Your task to perform on an android device: Now that I know what the plant's name is, I want to use the LeafSnap app to learn more about it and care for it.
Image 0: 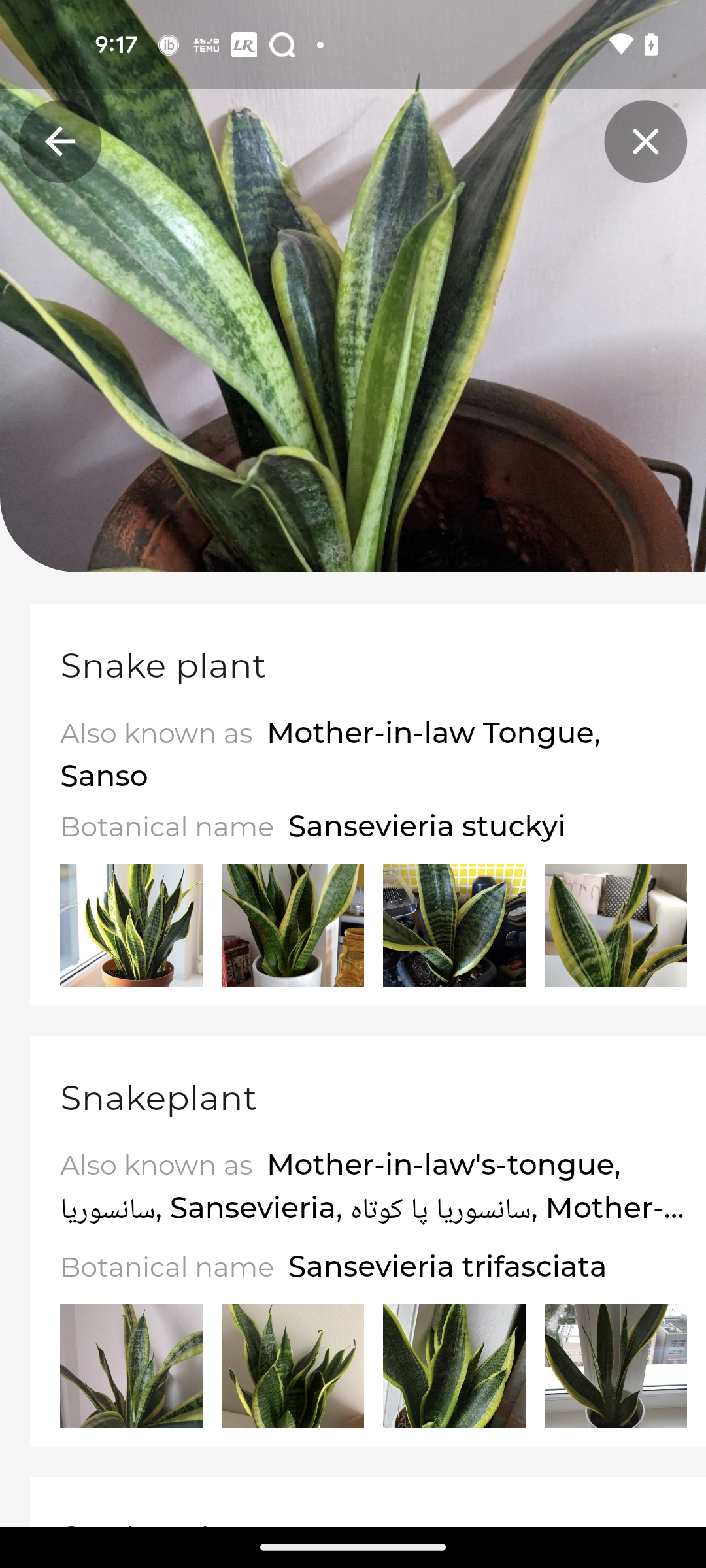
Click on the Snake plant to learn about it
Step 0: click (367, 804)
Image 1: 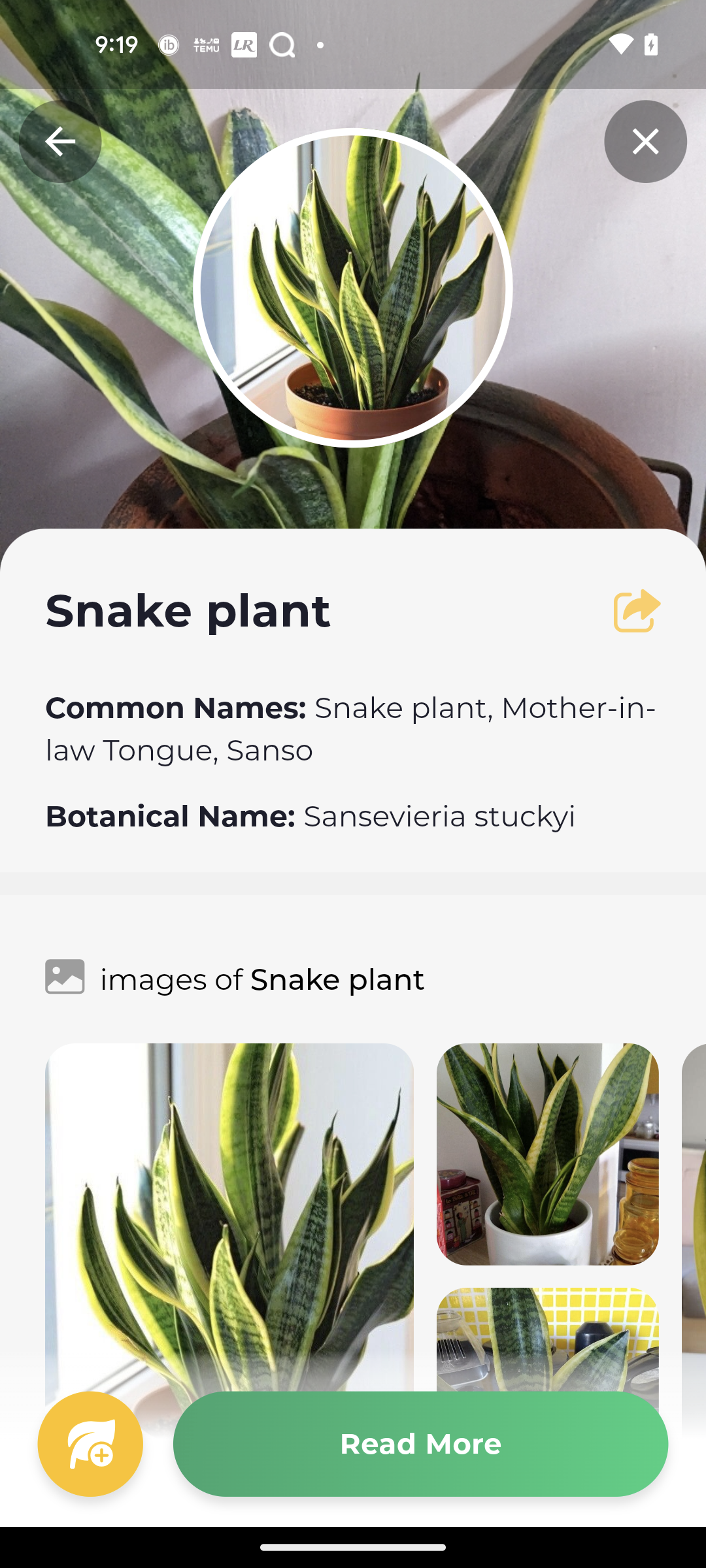
Click on the Read More button
Step 1: click (420, 1444)
Image 2: 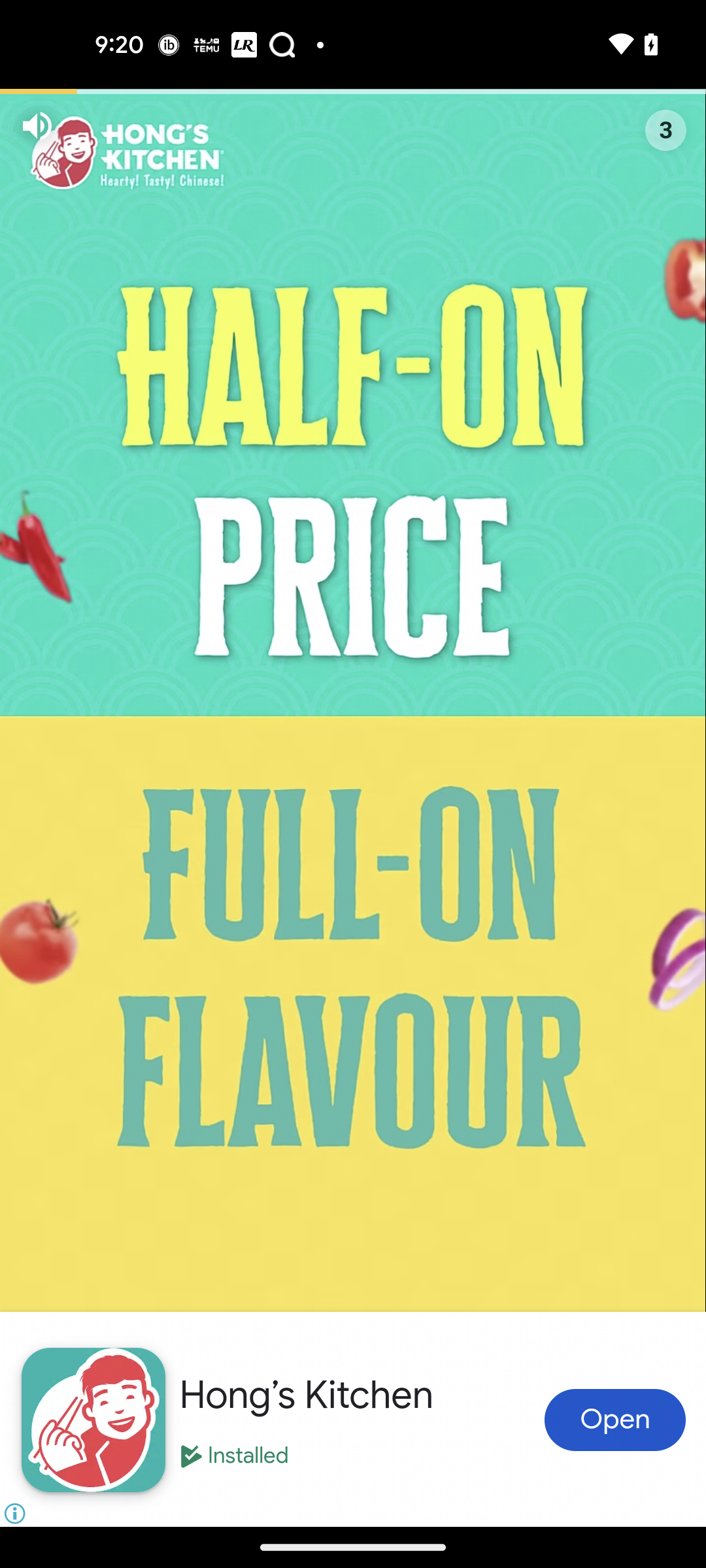
Click on the Read More button
Step 2: wait
Image 3: 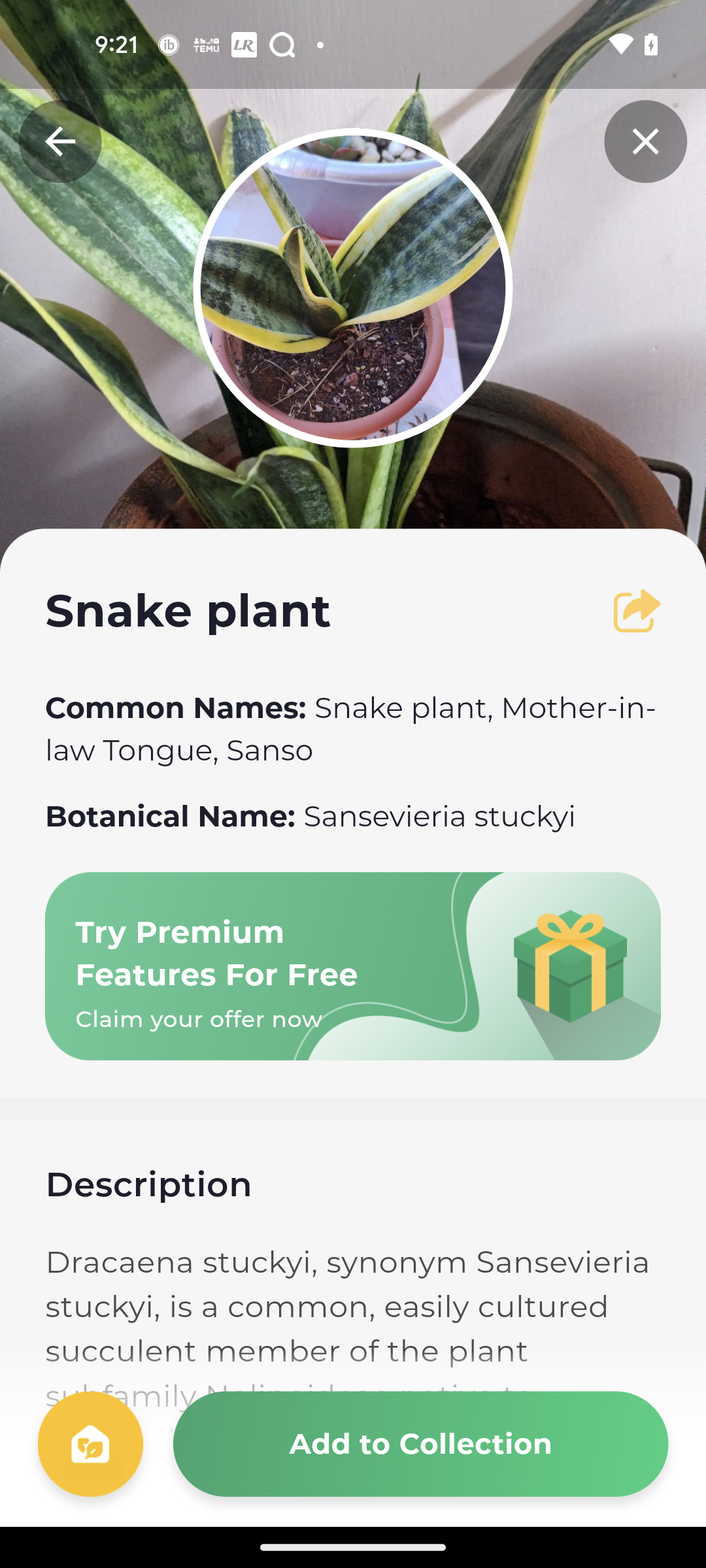
Swipe up to view more about care
Step 3: scroll down
Image 4: 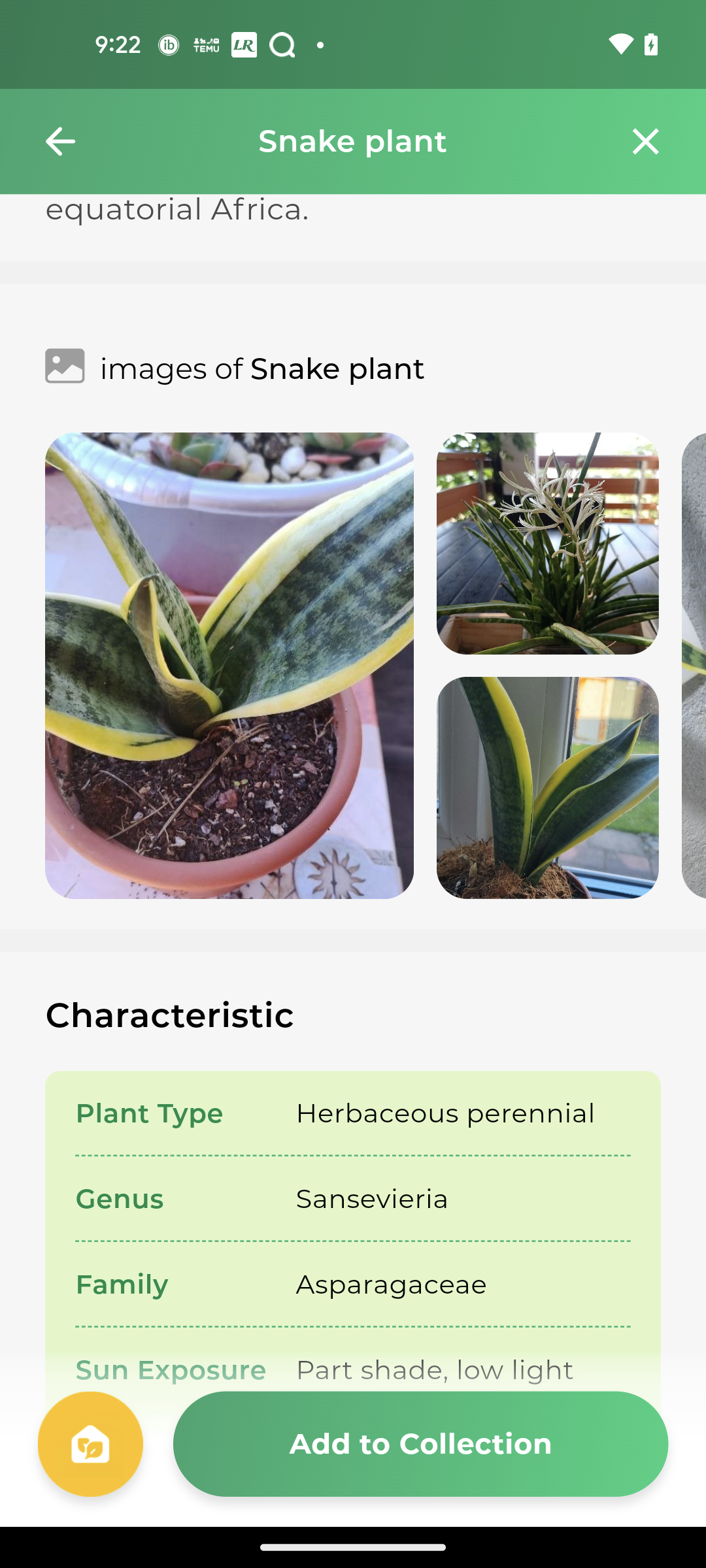
Swipe up to view more about care
Step 4: scroll down